Your task to perform on an android device: Find a book " Tokyo Ueno Station by Yu Miri" in the kobo books
Image 1: 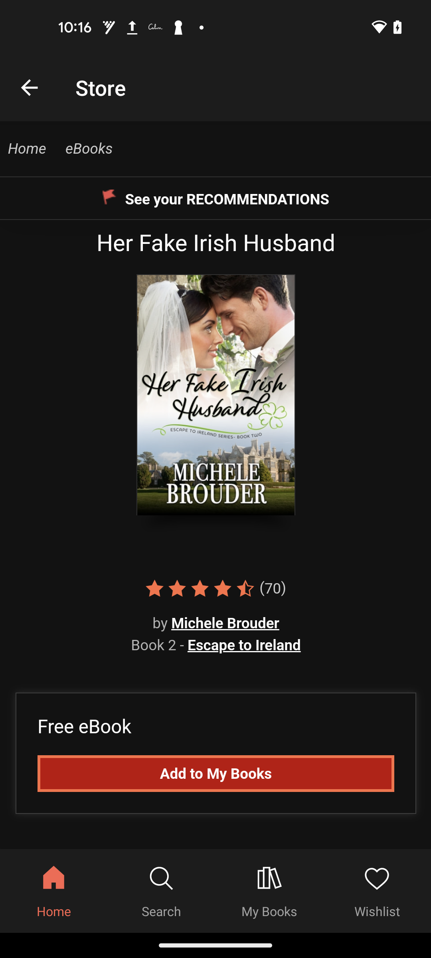
Click on the Search icon at the bottom of the screen
Step 1: click (162, 891)
Image 2: 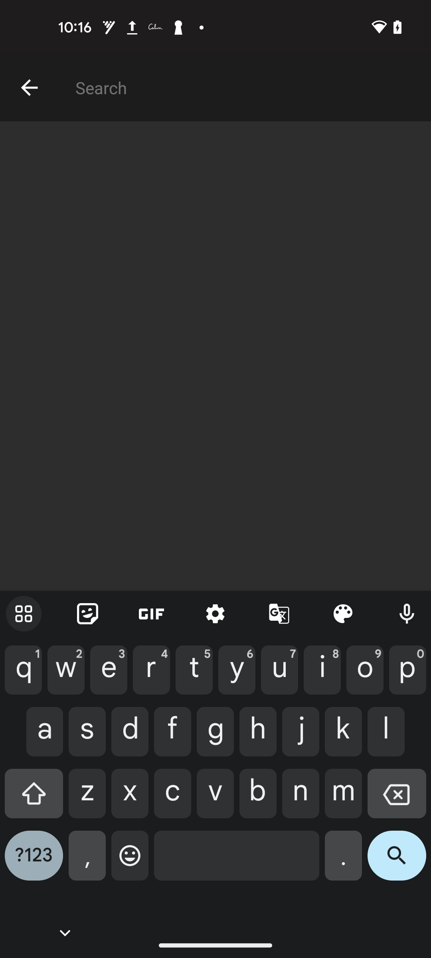
Search for Tokyo Ueno Station by Yu Miri
Step 2: type "Tokyo Ueno Station by Yu Miri"
Image 4: 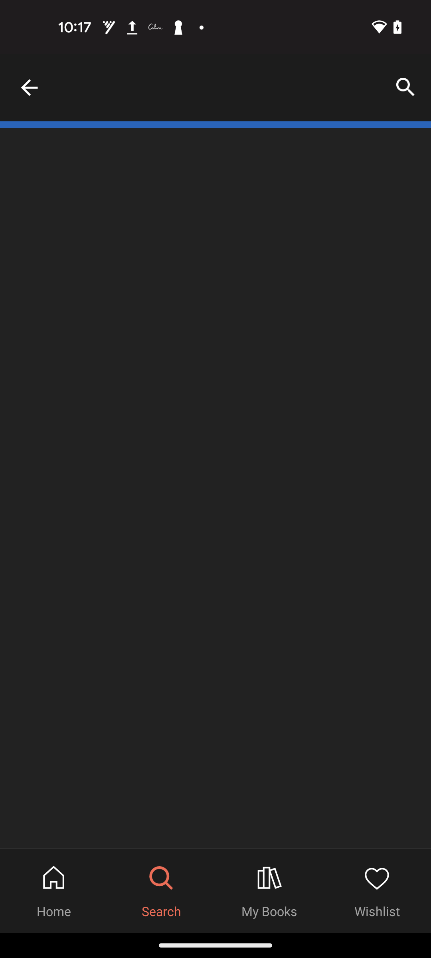
Click on the Search in Kobo Store button
Step 4: wait